Your task to perform on an android device: I want to view the schedule of the Felixbus bus from Ulm to Berlin from 09:40 pm to 09:00 am in the Wanderu app.
Image 0: 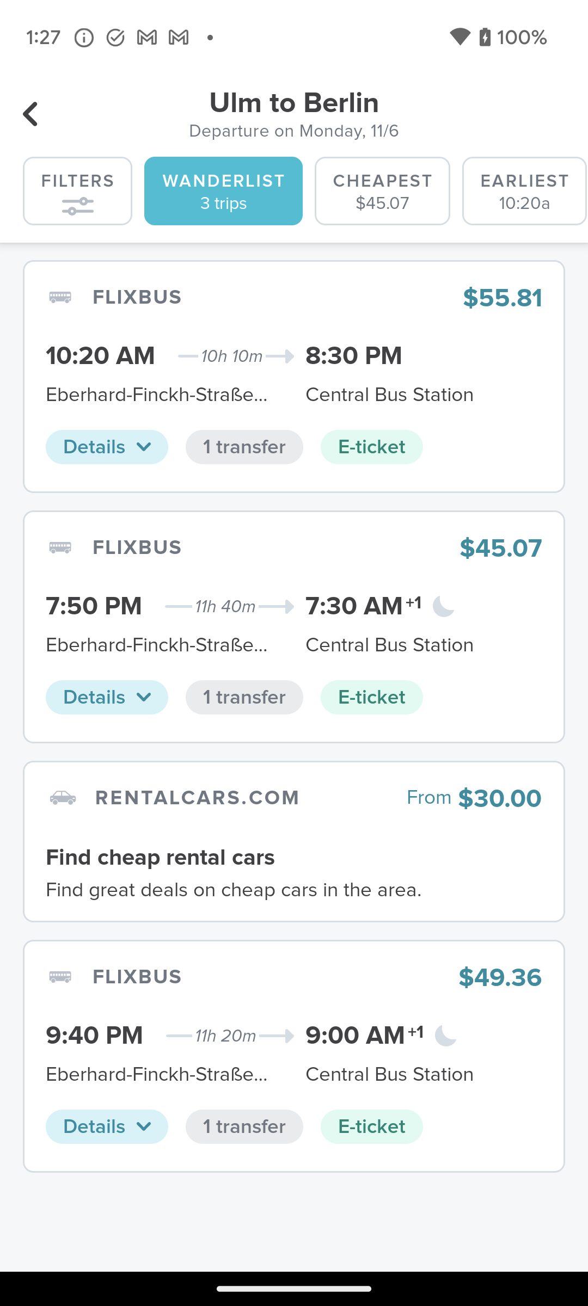
Click on the Flexibus schedule of 09:40 pm to 09:00 am to view the schedule of this bus.
Step 0: click (294, 1024)
Image 1: 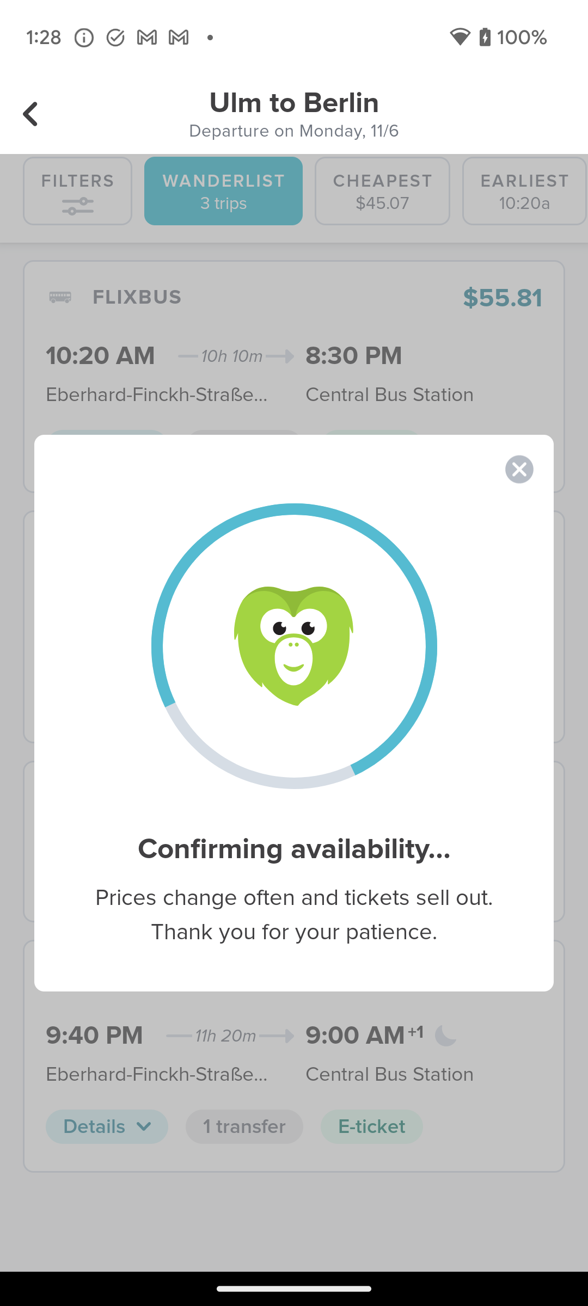
Click on the Flexibus schedule of 09:40 pm to 09:00 am to view the schedule of this bus.
Step 1: wait
Image 2: 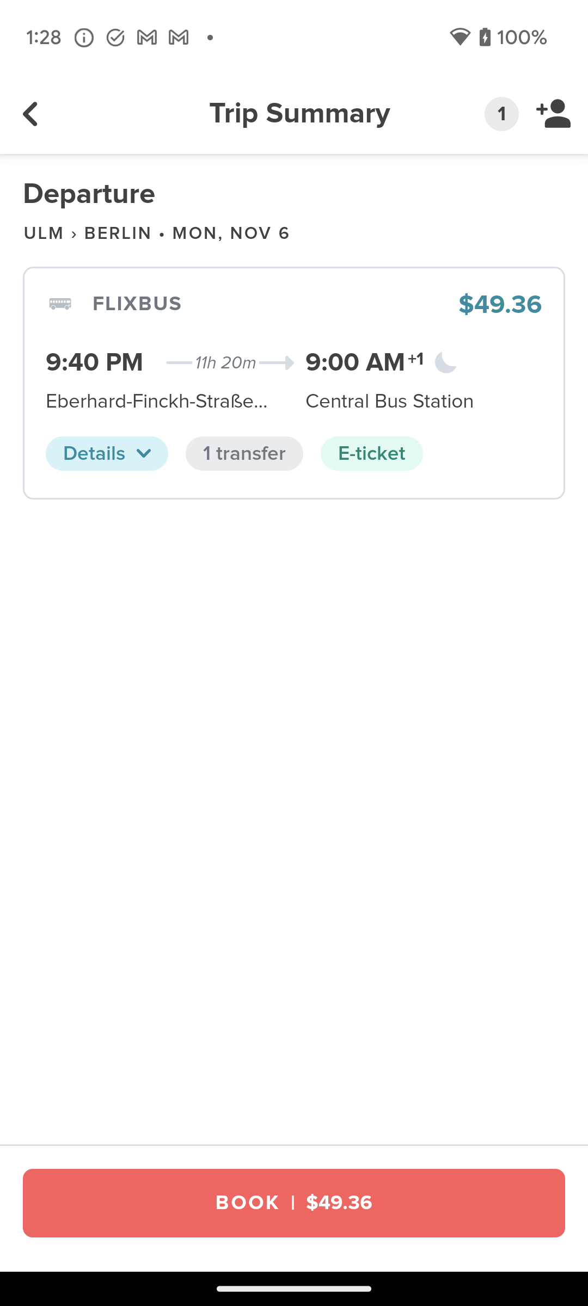
Click on the details to view the schedule of this bus.
Step 2: click (107, 453)